Your task to perform on an android device: I want to track my progress on Duolingo since it is part of my routine and it motivates me.
Image 0: 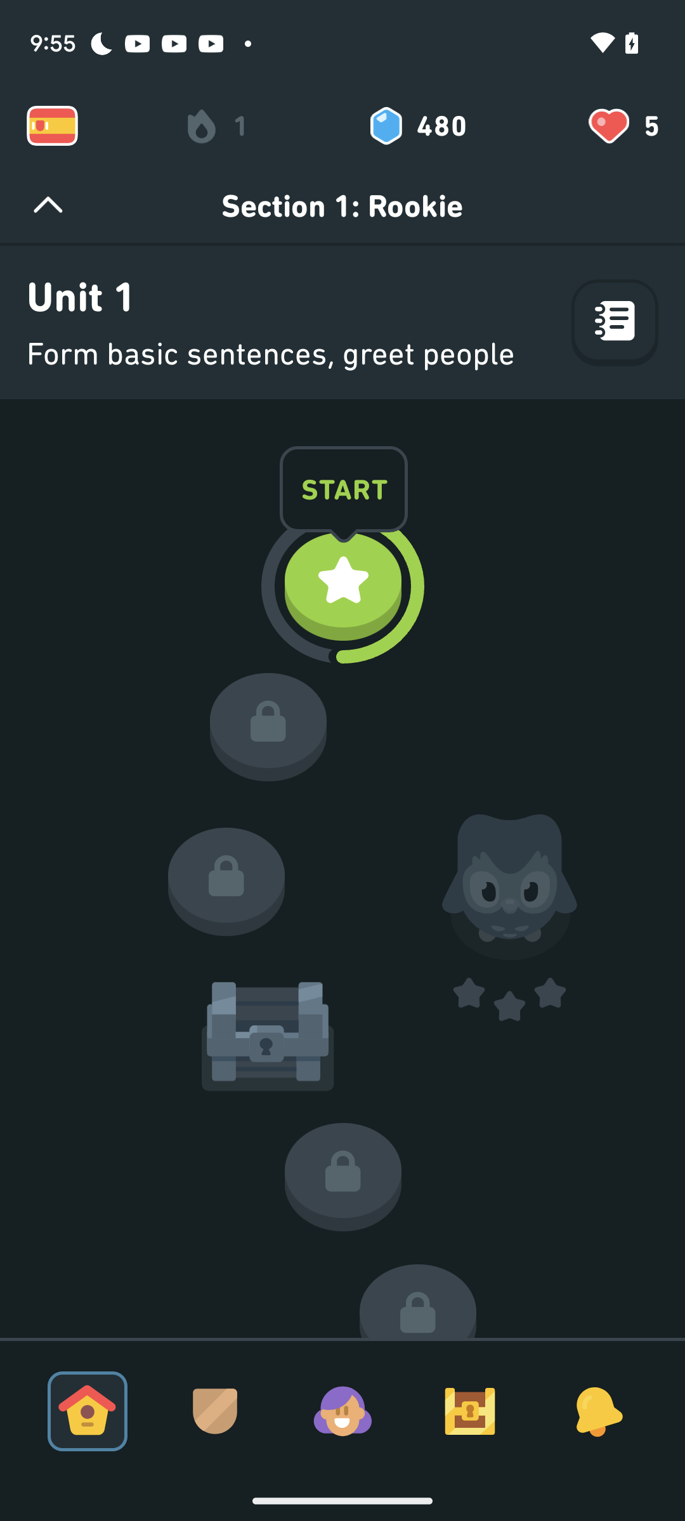
Click on the profile icon on the bottom of the screen
Step 0: click (342, 1411)
Image 1: 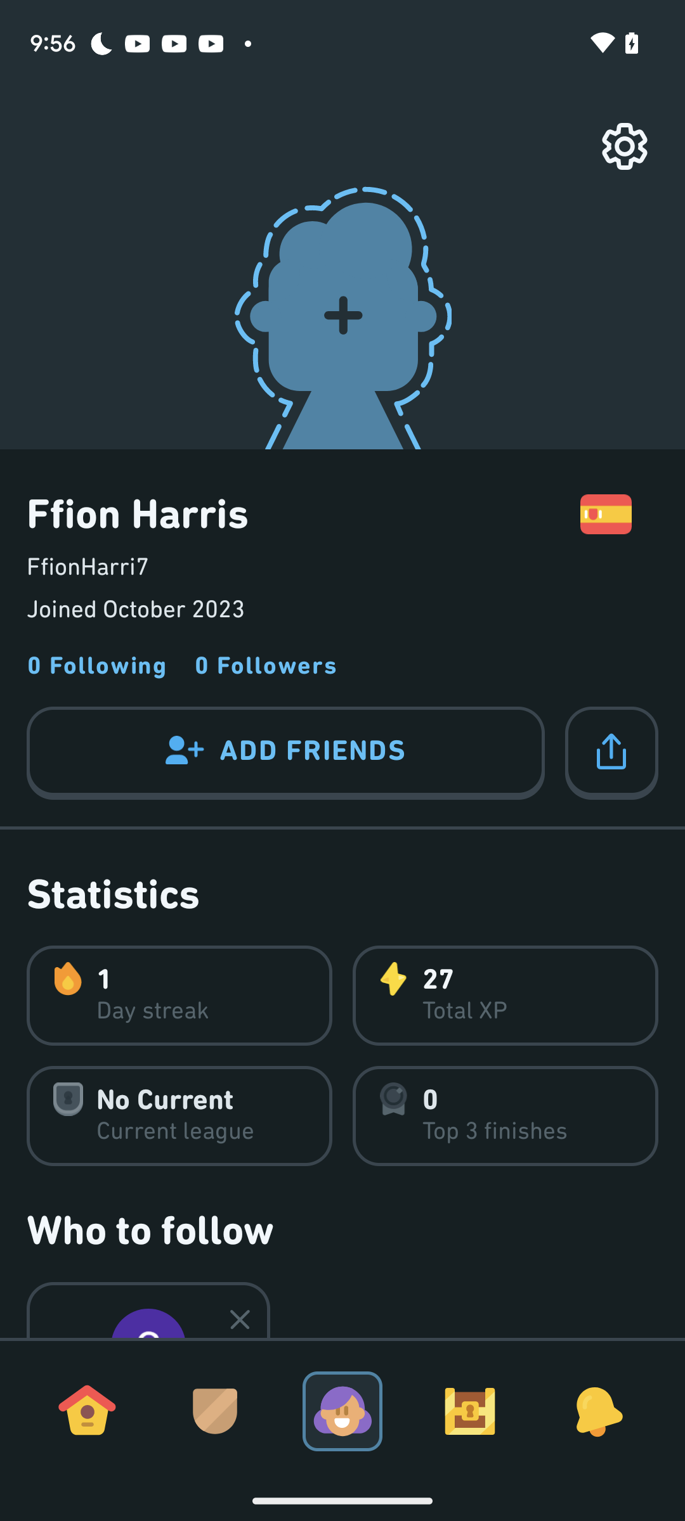
Swipe up to view achievements
Step 1: scroll down
Image 2: 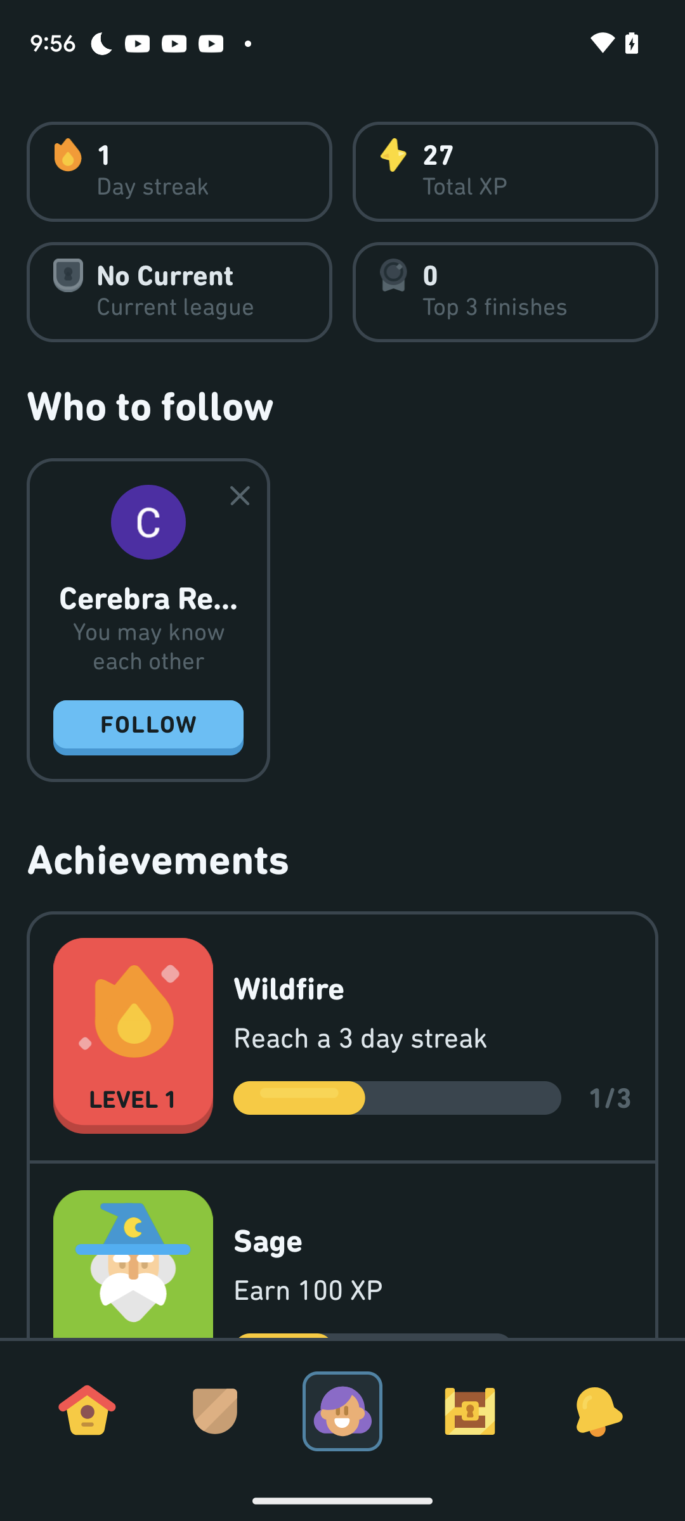
Swipe up to view achievements
Step 2: scroll down
Image 3: 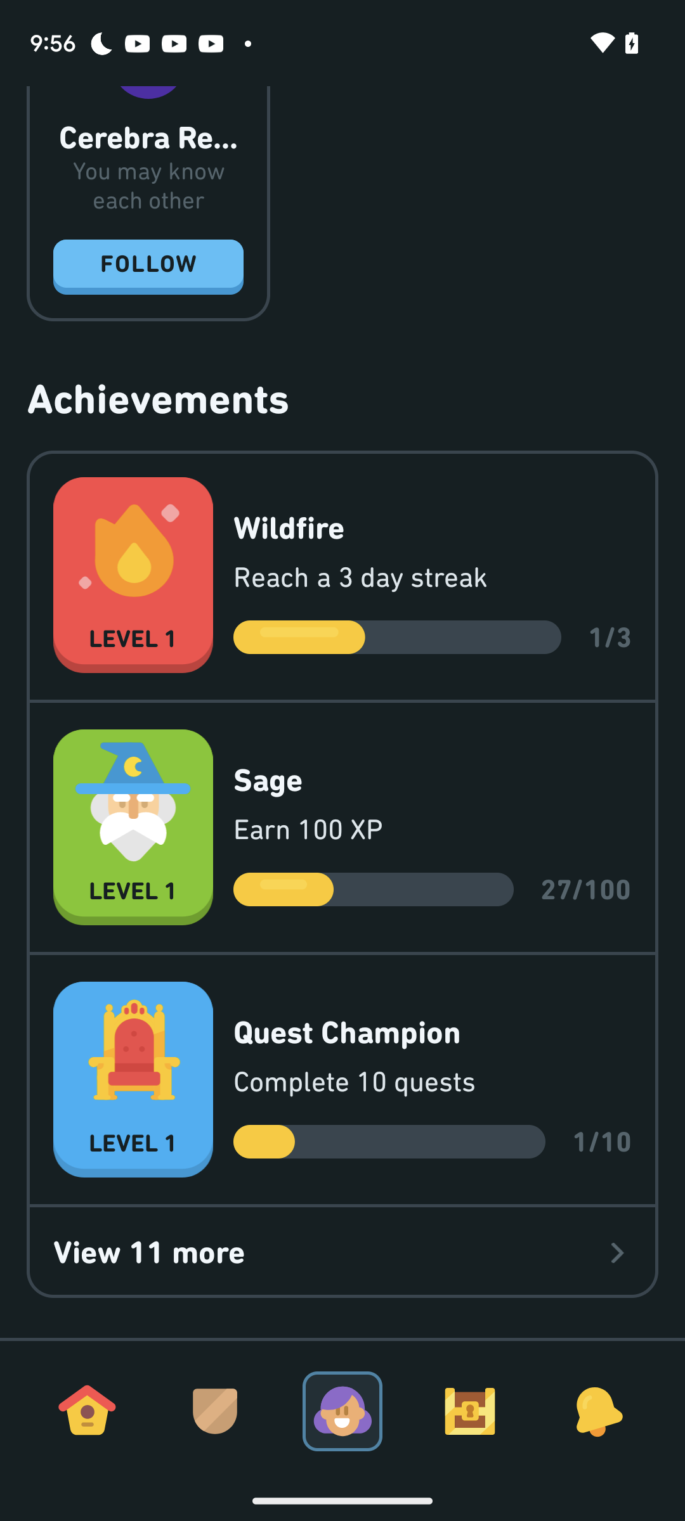
Click on View 11 more button
Step 3: click (329, 1252)